Your task to perform on an android device: Utilize the Dropbox app to search for a fitbitshare file.
Image 0: 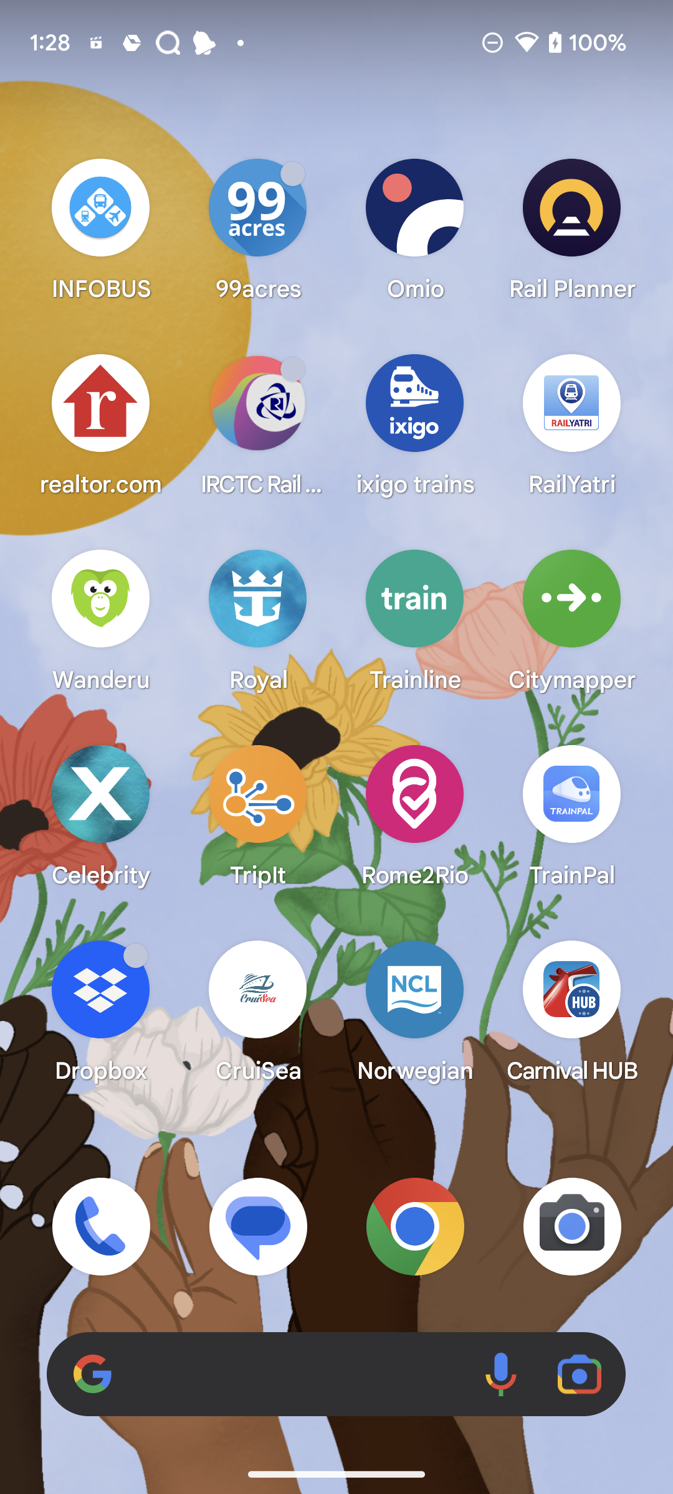
open Dropbox app
Step 0: open app "Dropbox"
Image 1: 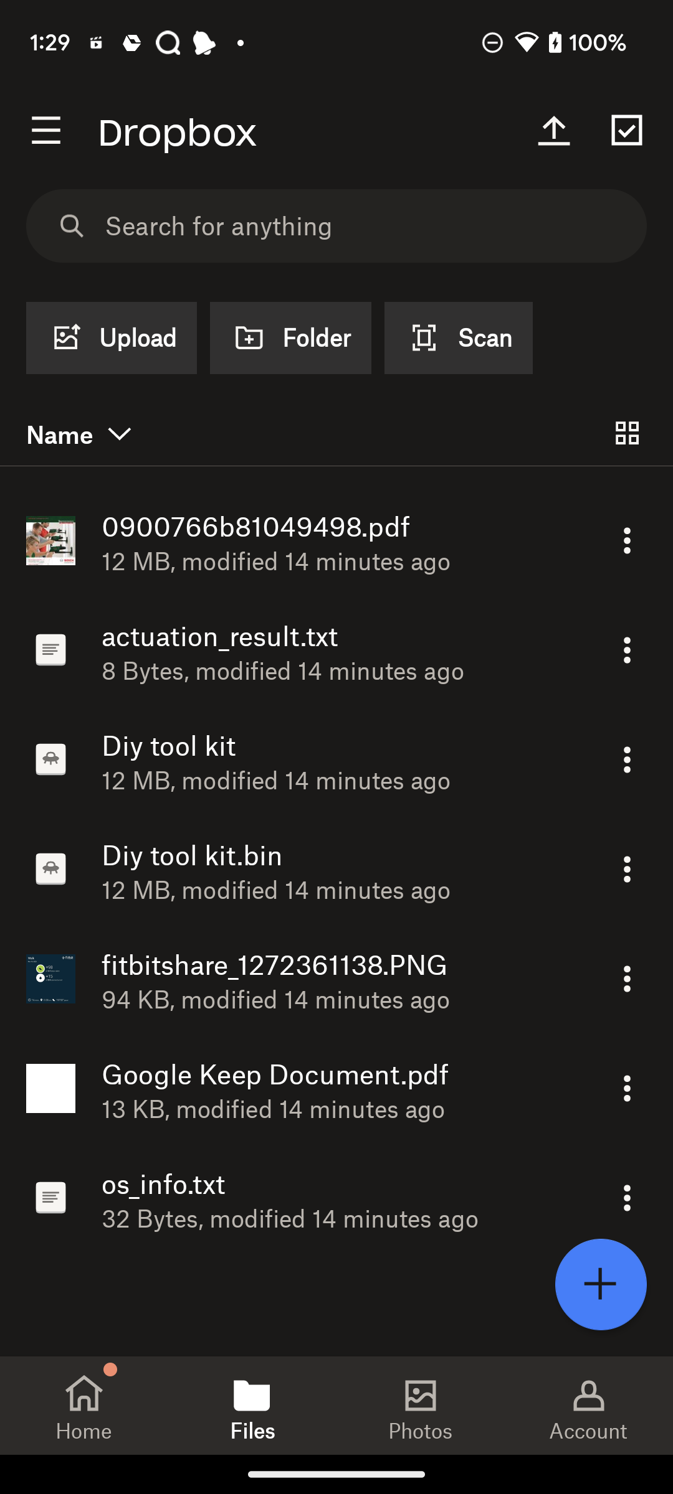
Click on the search bar at the top of the screen
Step 1: click (369, 225)
Image 2: 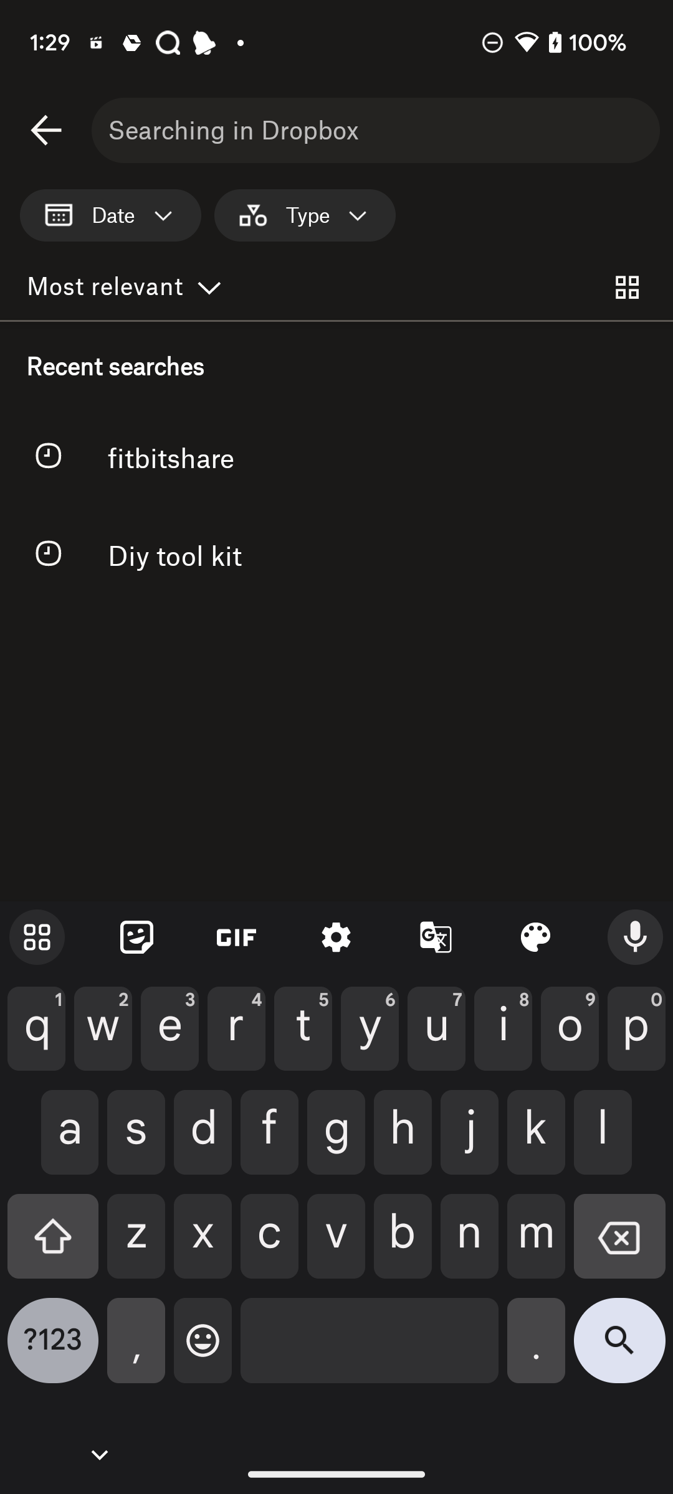
search for fitbitshare
Step 2: type "fitbitshare"